Your task to perform on an android device: Open Flipkart app and search for Tata Tea.
Image 0: 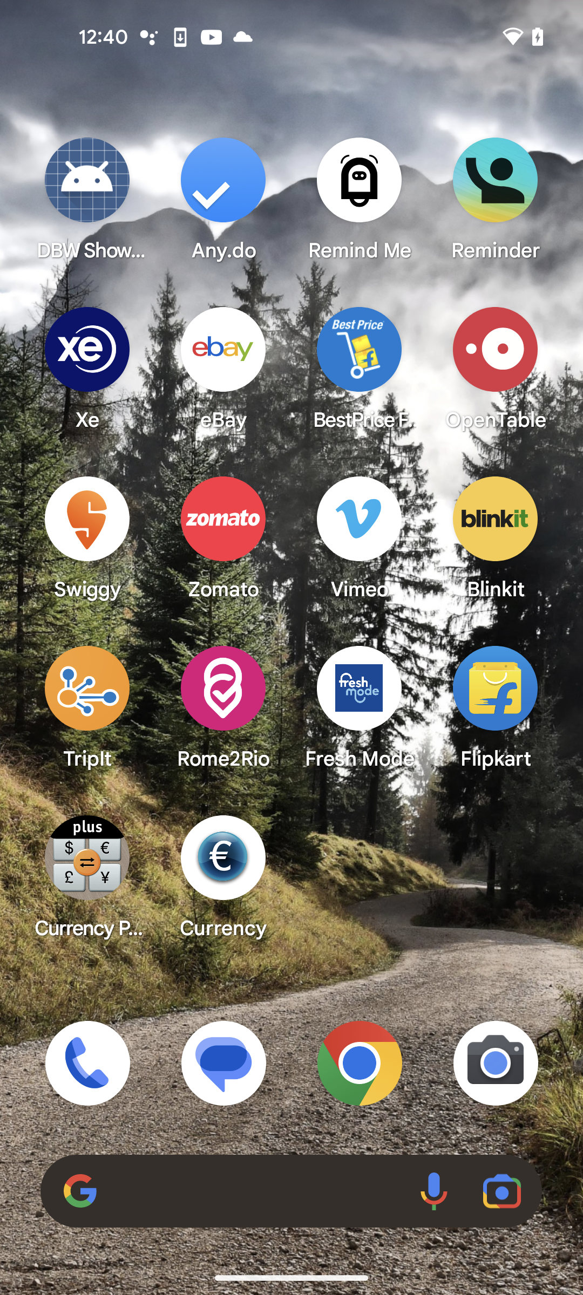
Open the Flipkart app.
Step 0: open app "Flipkart"
Image 1: 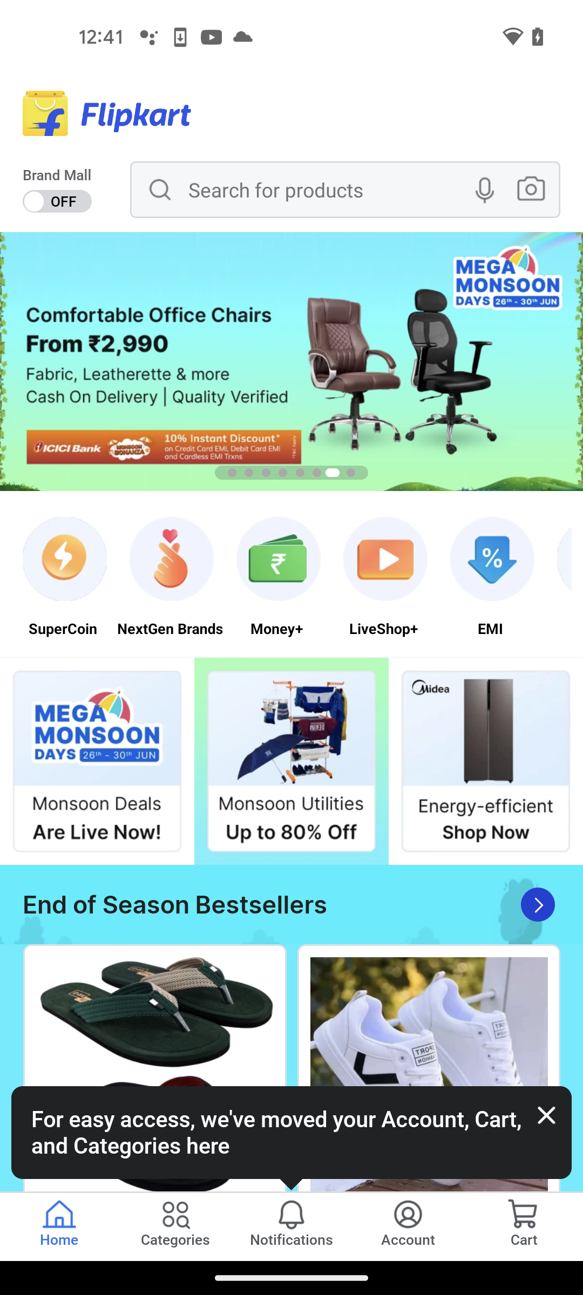
Click on the Search for products tab to search for product.
Step 1: click (328, 189)
Image 2: 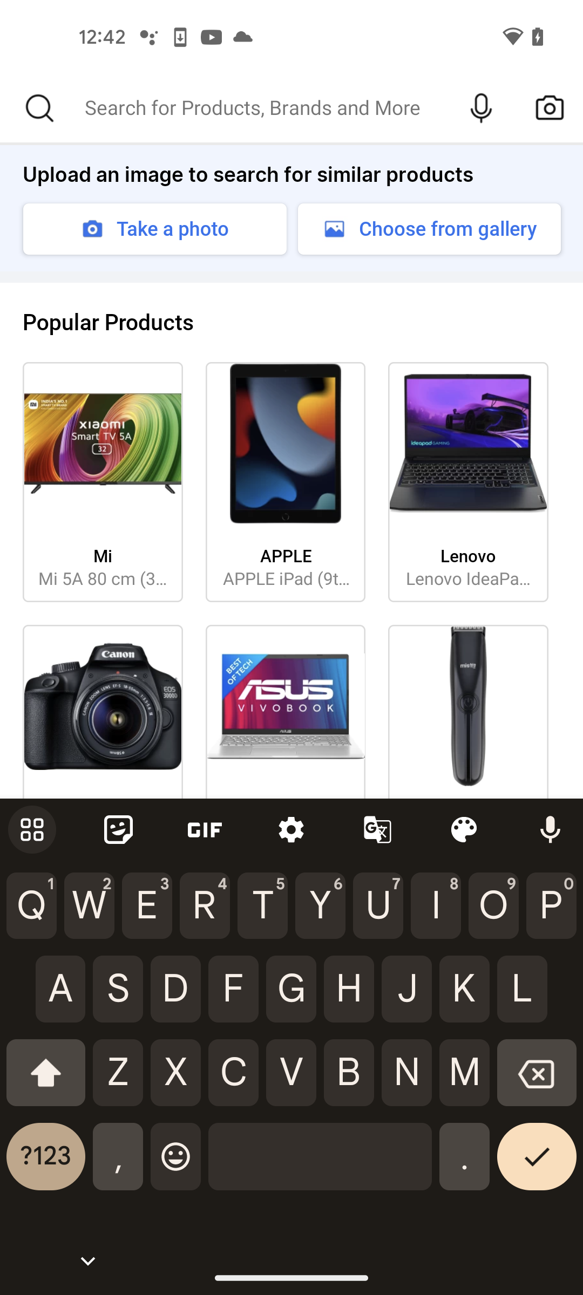
Type Tata Tea in the search bar.
Step 2: type "Tata tea"
Image 3: 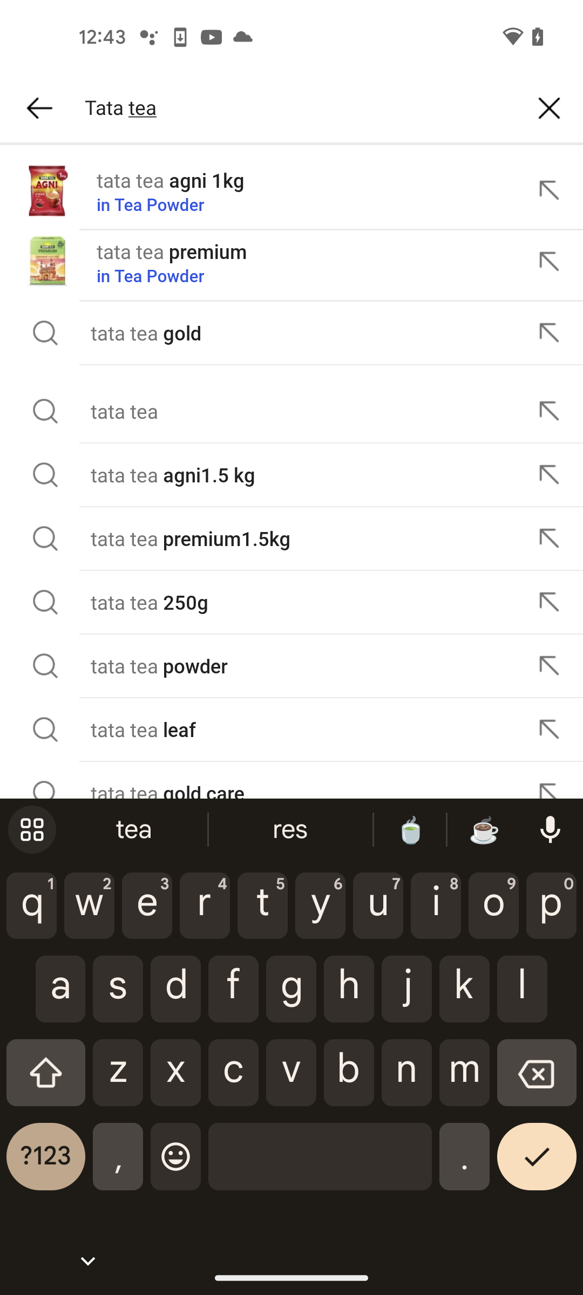
Click on Tata tea agni 
Step 3: click (254, 177)
Image 4: 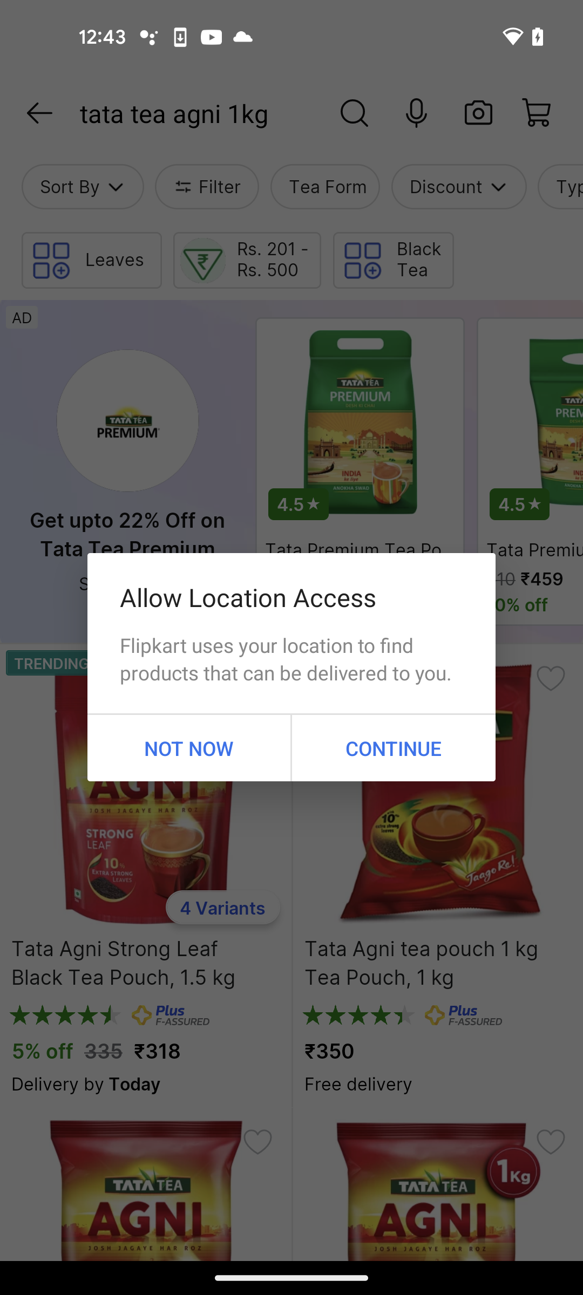
Click on Not Now at the popup window.
Step 4: click (189, 748)